Your task to perform on an android device: I wish to use the Dookanti app to view the Siniora Chicken Burger 6Pcs product.
Image 0: 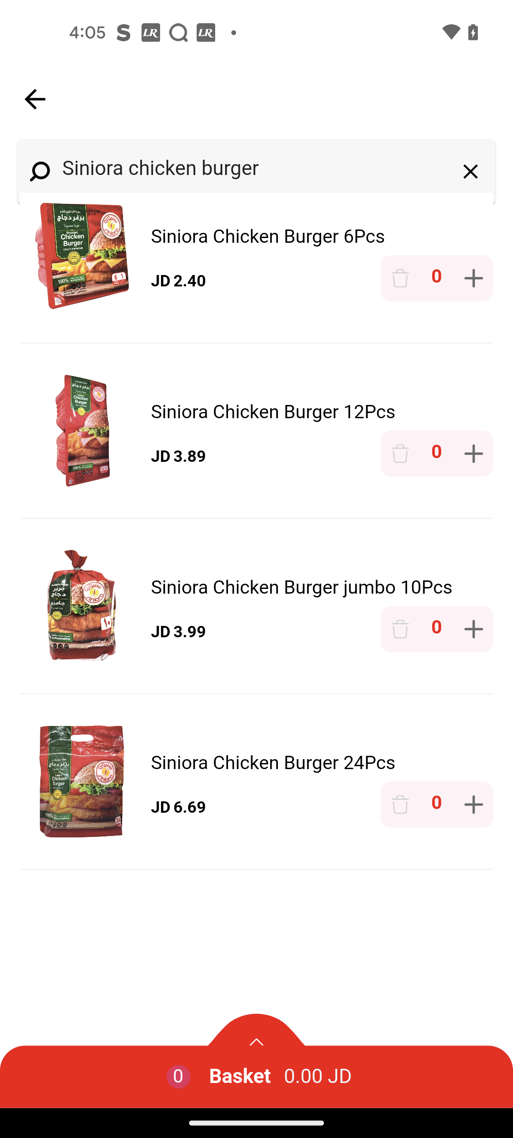
Open the Siniora Chicken Burger 6Pcs product
Step 0: click (268, 234)